Your task to perform on an android device: I need to search in the To Do Reminder app for Peloton and Soul Cycle membership reminders to find out when the next upgrade date comes.
Image 0: 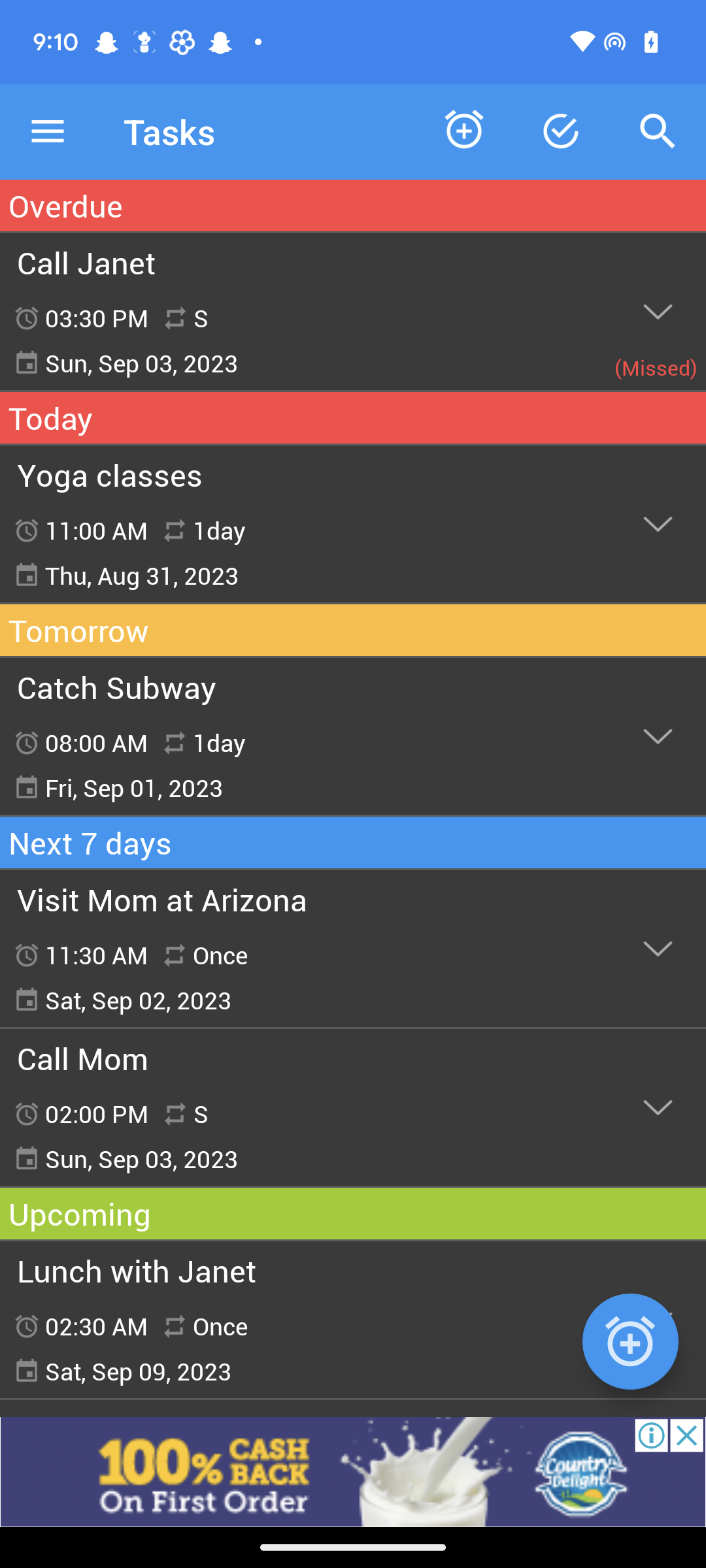
Click on the search icon at the top right corner of the screen
Step 0: click (657, 131)
Image 1: 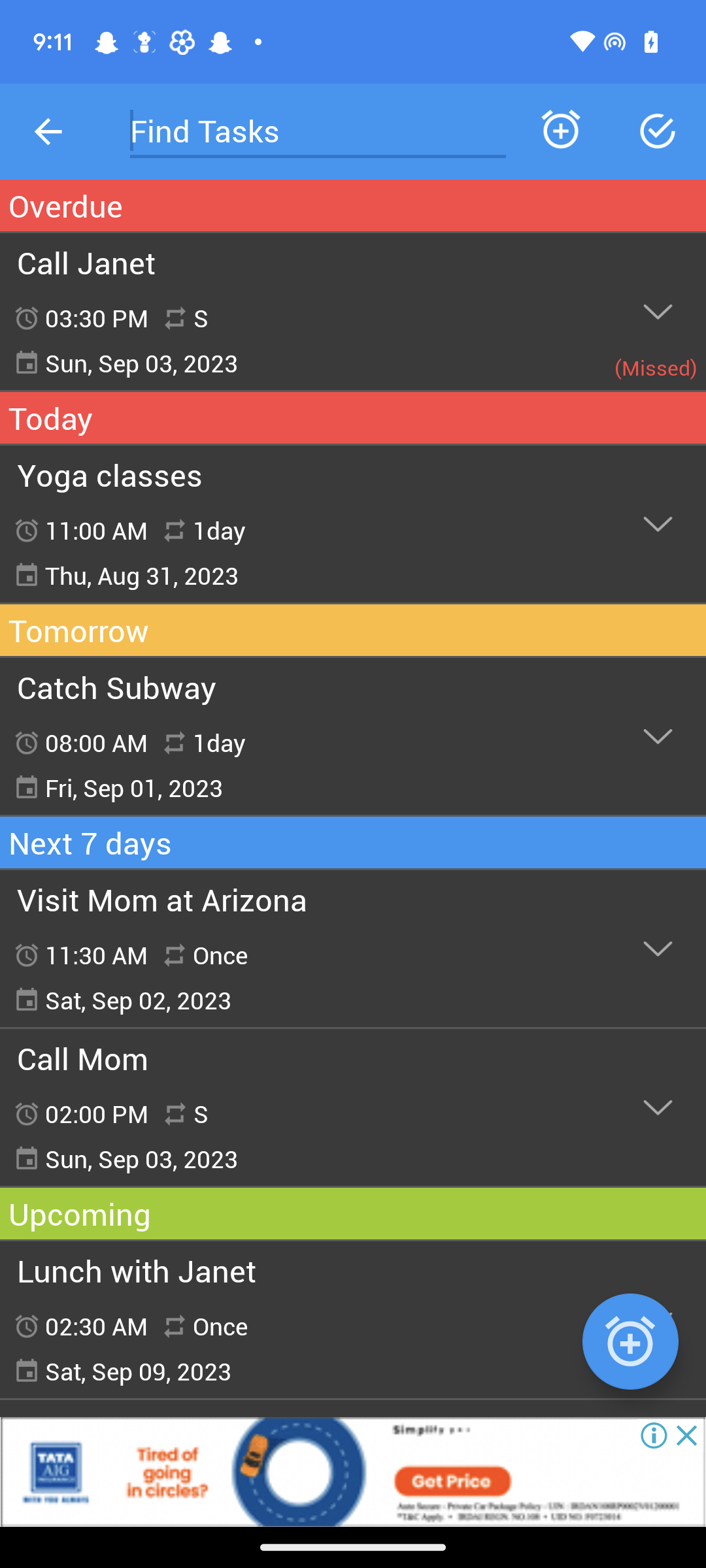
Click on the find tasks text box
Step 1: click (318, 131)
Image 2: 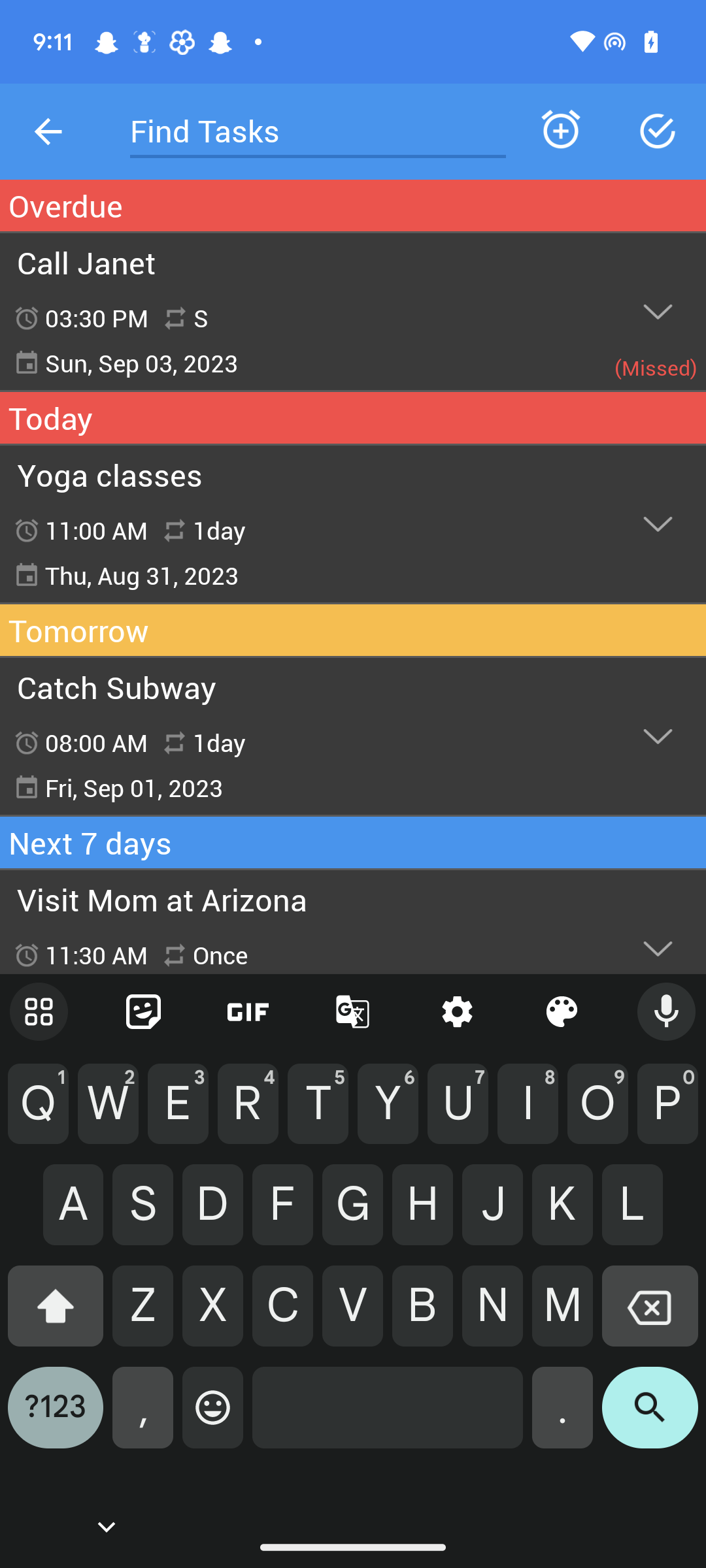
Search for Peloton and Soul Cycle membership reminder
Step 2: type "Peloton and Soul Cycle membership"
Image 3: 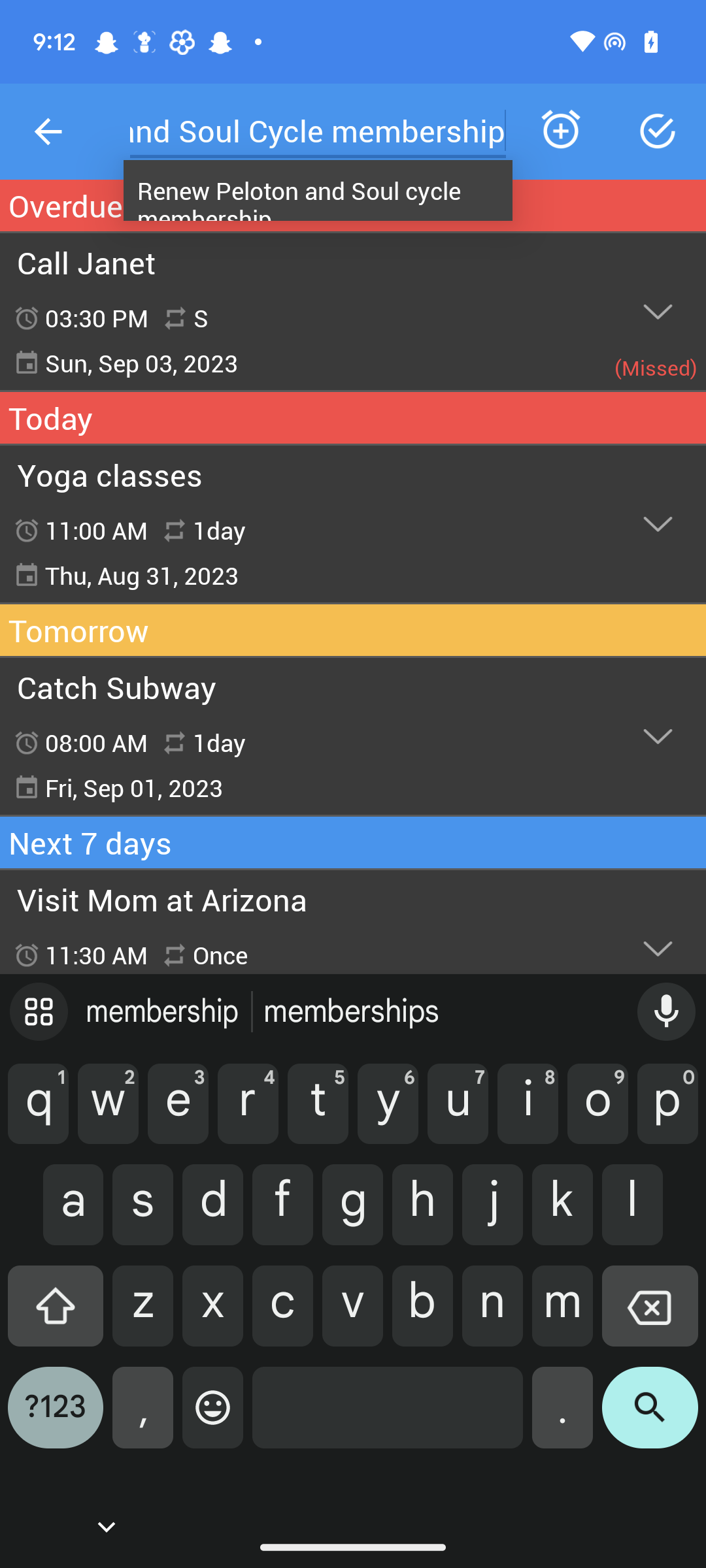
Click on the search icon on the keyboard
Step 3: click (650, 1418)